Your task to perform on an android device: Go to the Whisk app & view the Black Bean & Corn Quesadillas recipe under Healthy category
Image 0: 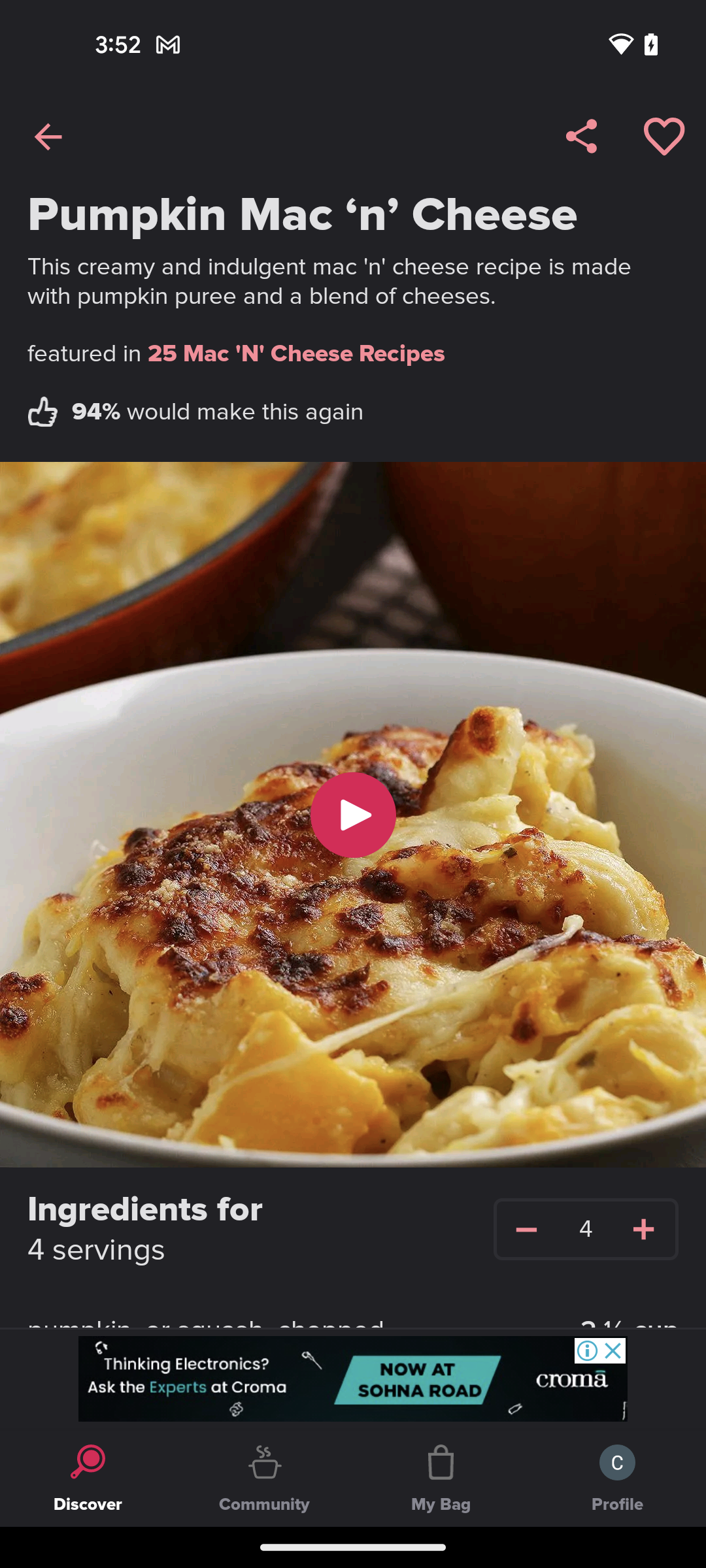
open the Whisk app
Step 0: open app "Whisk"
Image 1: 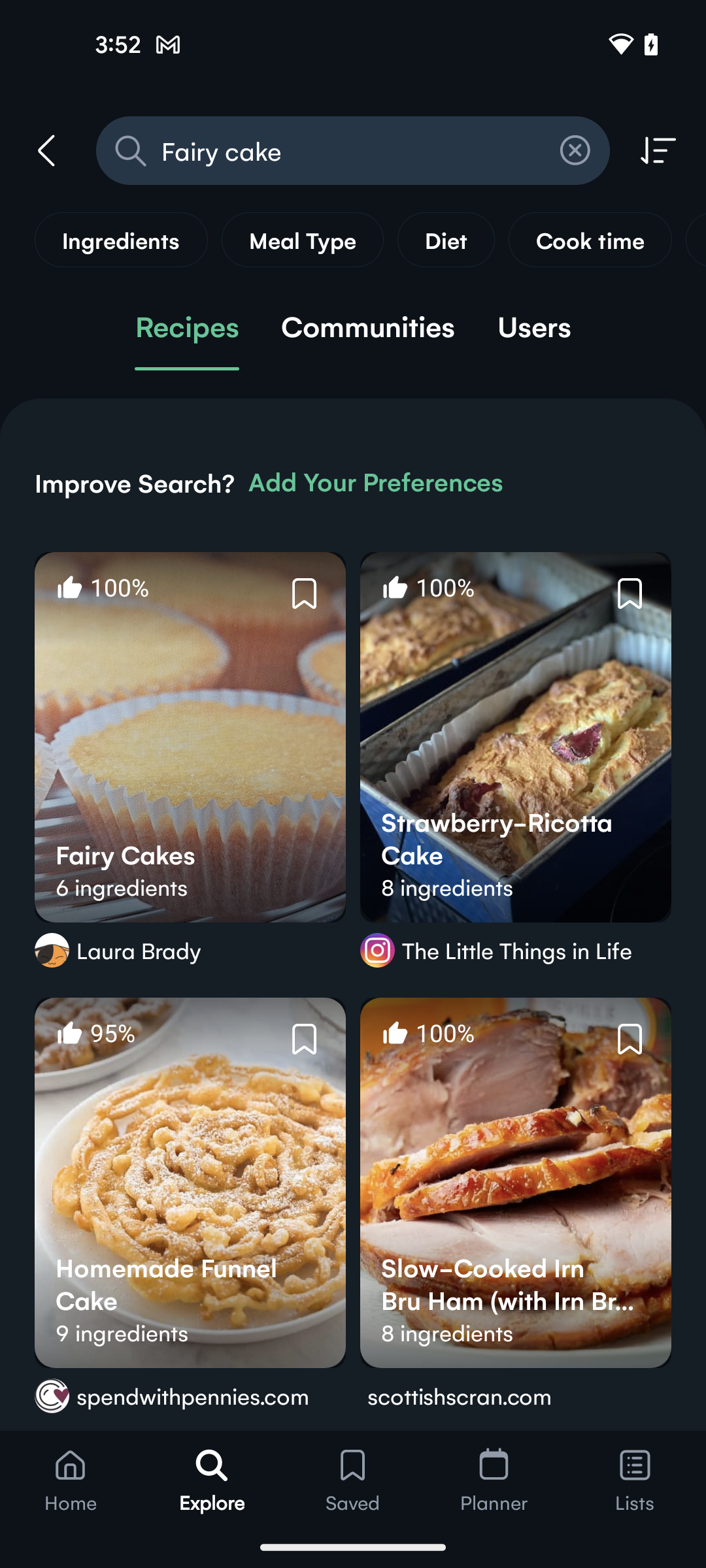
go back
Step 1: press back button
Image 2: 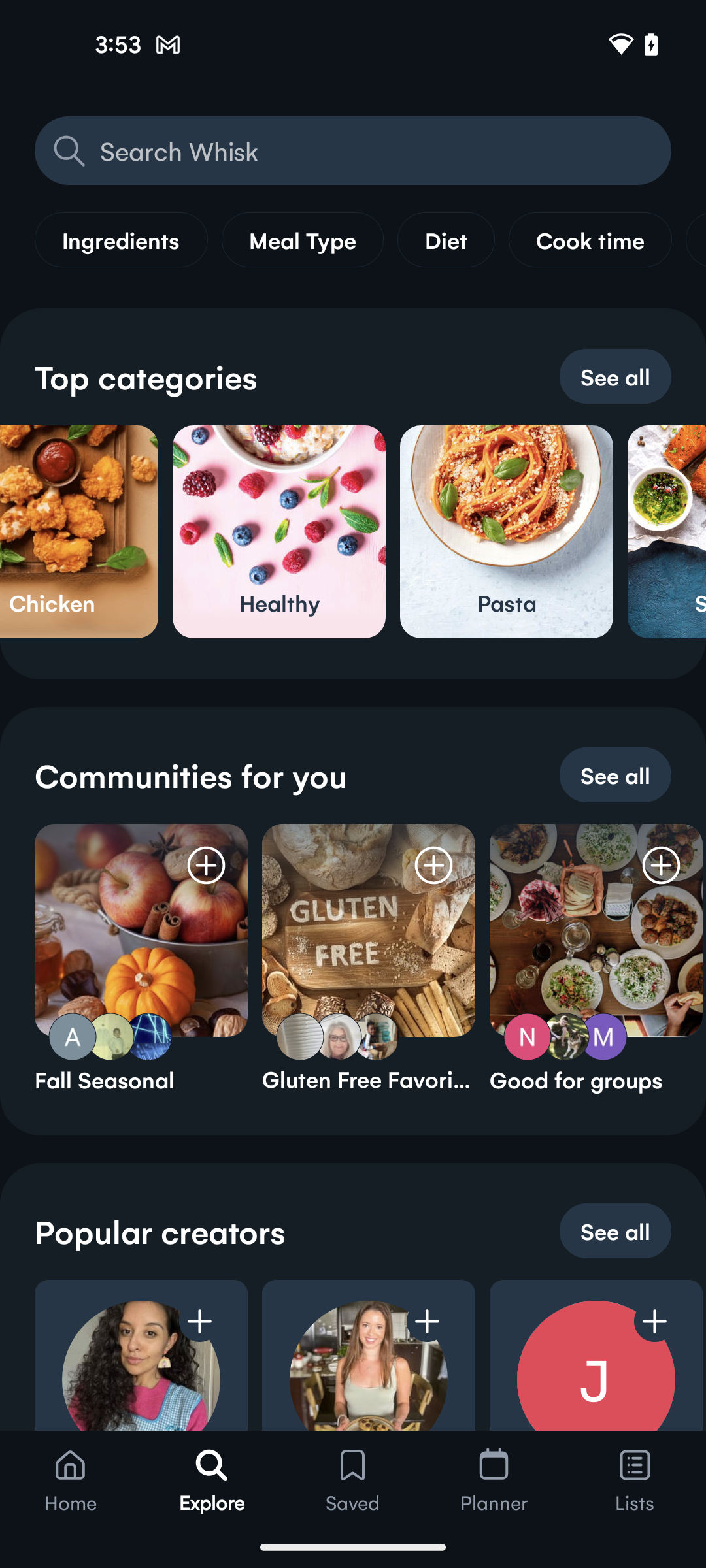
select the Healthy category
Step 2: click (288, 576)
Image 3: 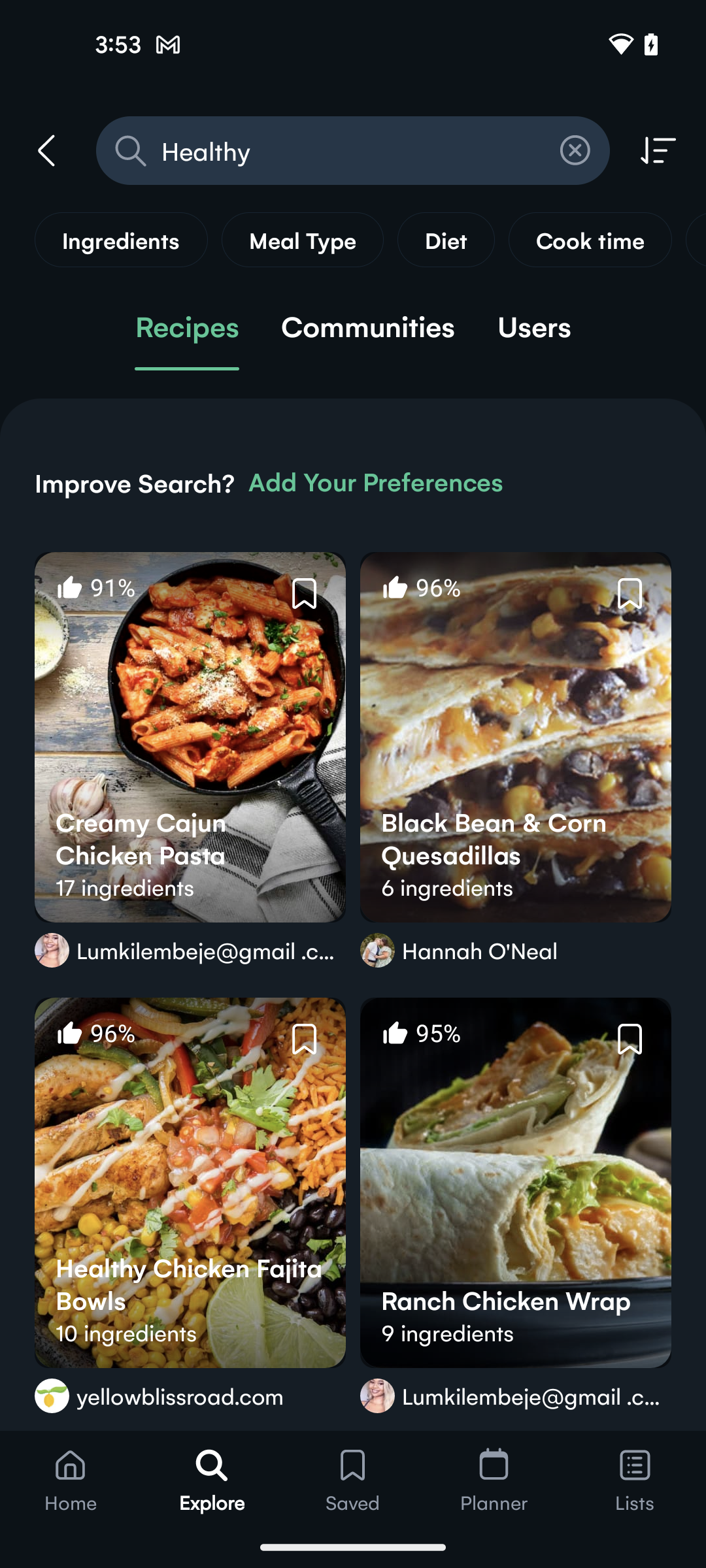
click on Black Bean & Corn Quesadillas recipe
Step 3: click (437, 727)